Your task to perform on an android device: I wanted to read something new because I'm a little bored right now. I used the Kindle app to open the Project Hail Mary book.
Image 0: 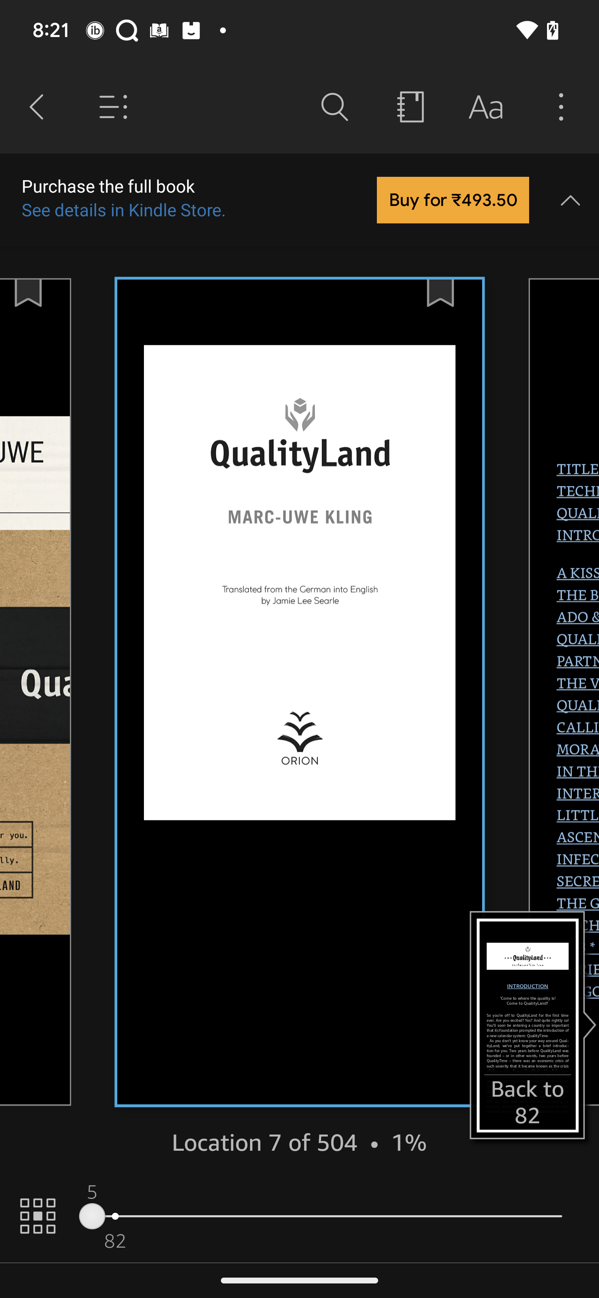
Go back to the previous page
Step 0: press back button
Image 1: 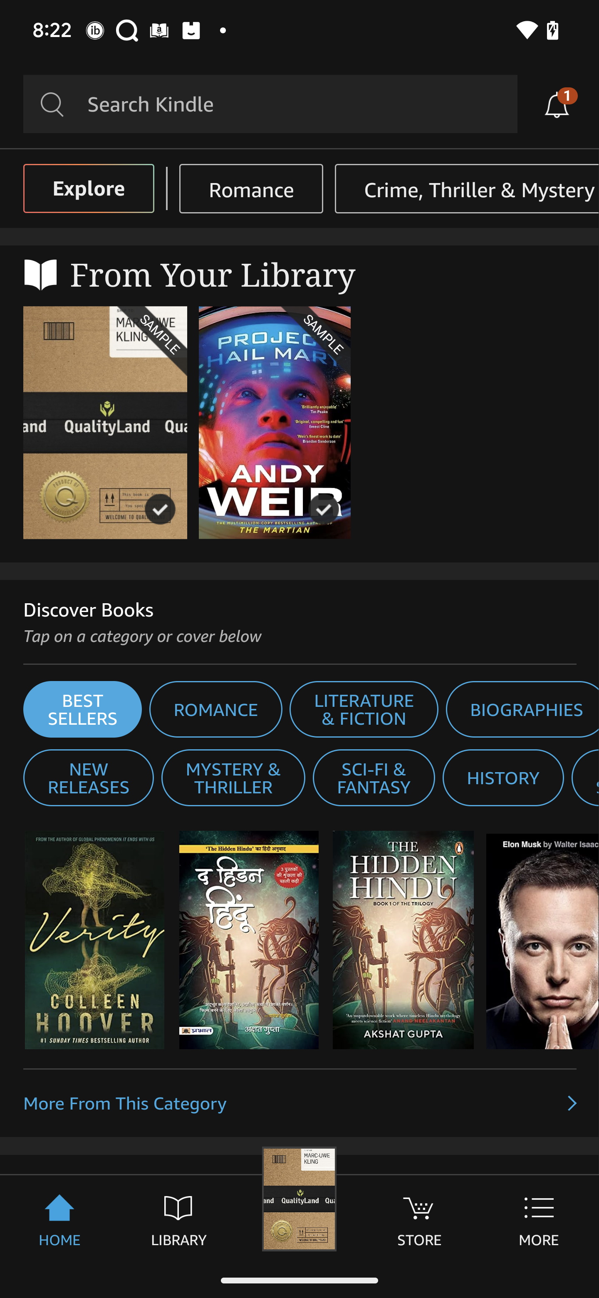
Click on the search bar at the top of the screen
Step 1: click (150, 104)
Image 2: 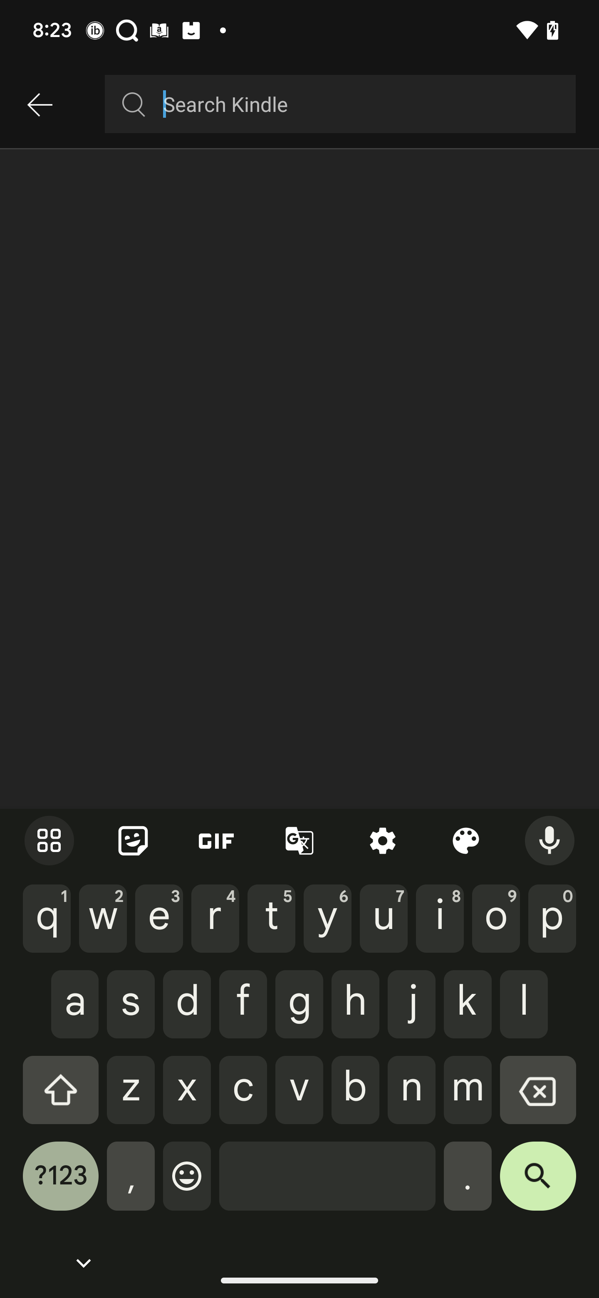
Type Project Hail Mary in the search bar
Step 2: type "Project Hail Mary"
Image 3: 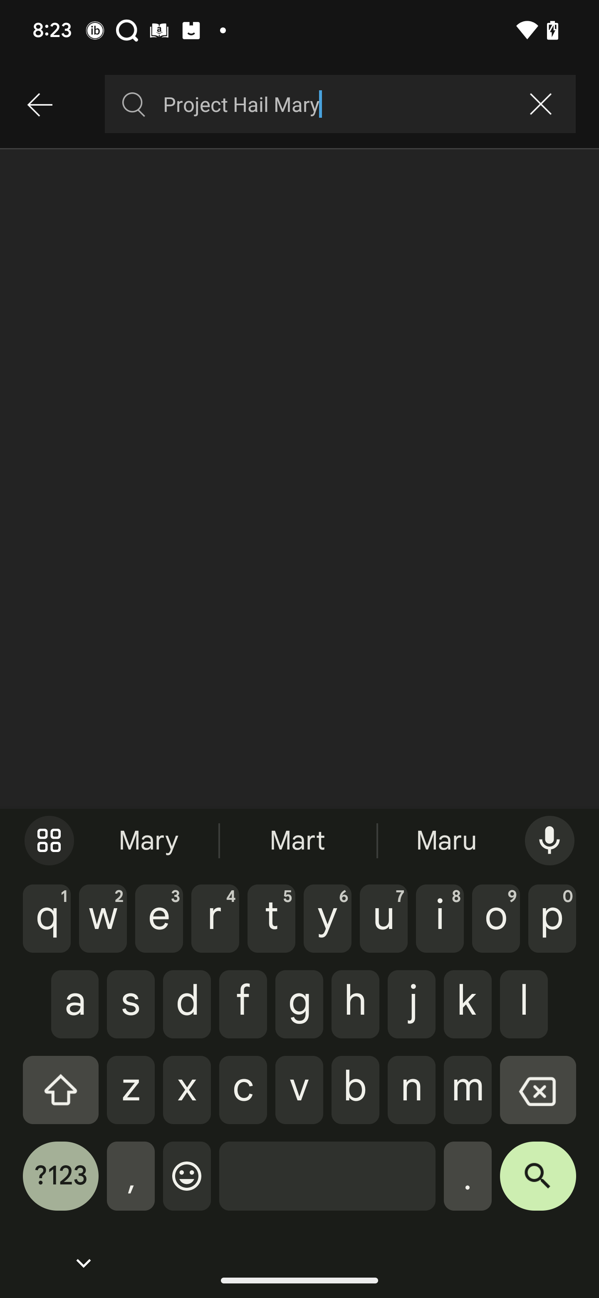
Click on the search icon on the keyboard
Step 3: click (538, 1184)
Image 4: 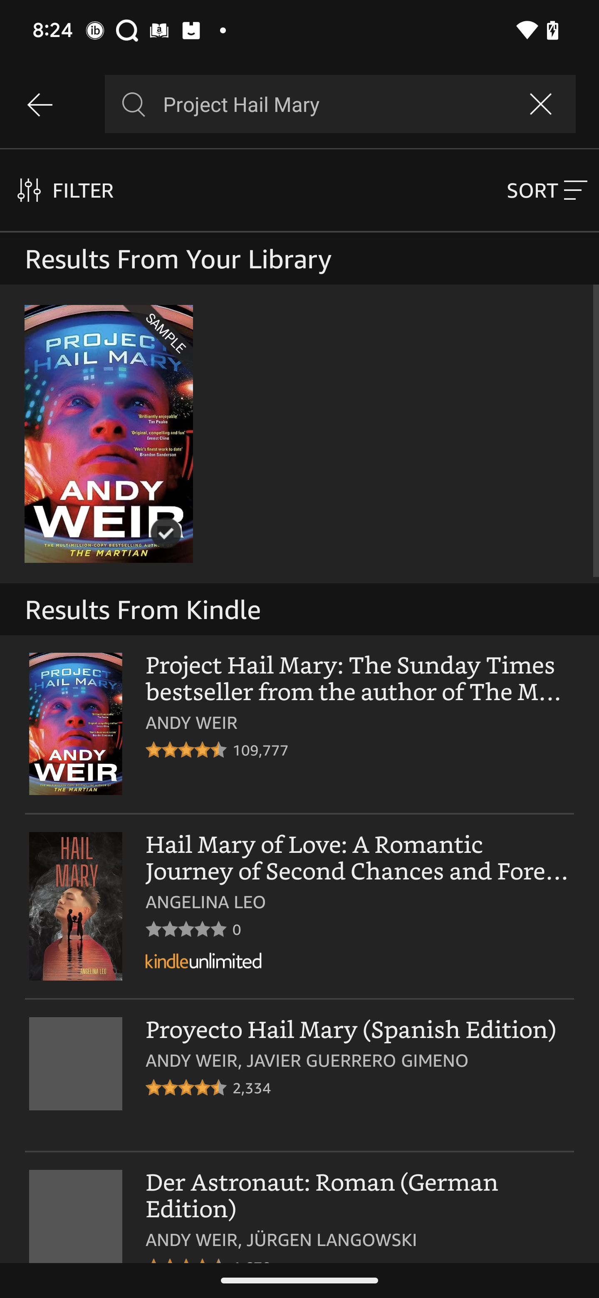
Click on the suggested book
Step 4: click (109, 433)